Your task to perform on an android device: I want to search for a flight from Knoxville to Hawaii.
Image 0: 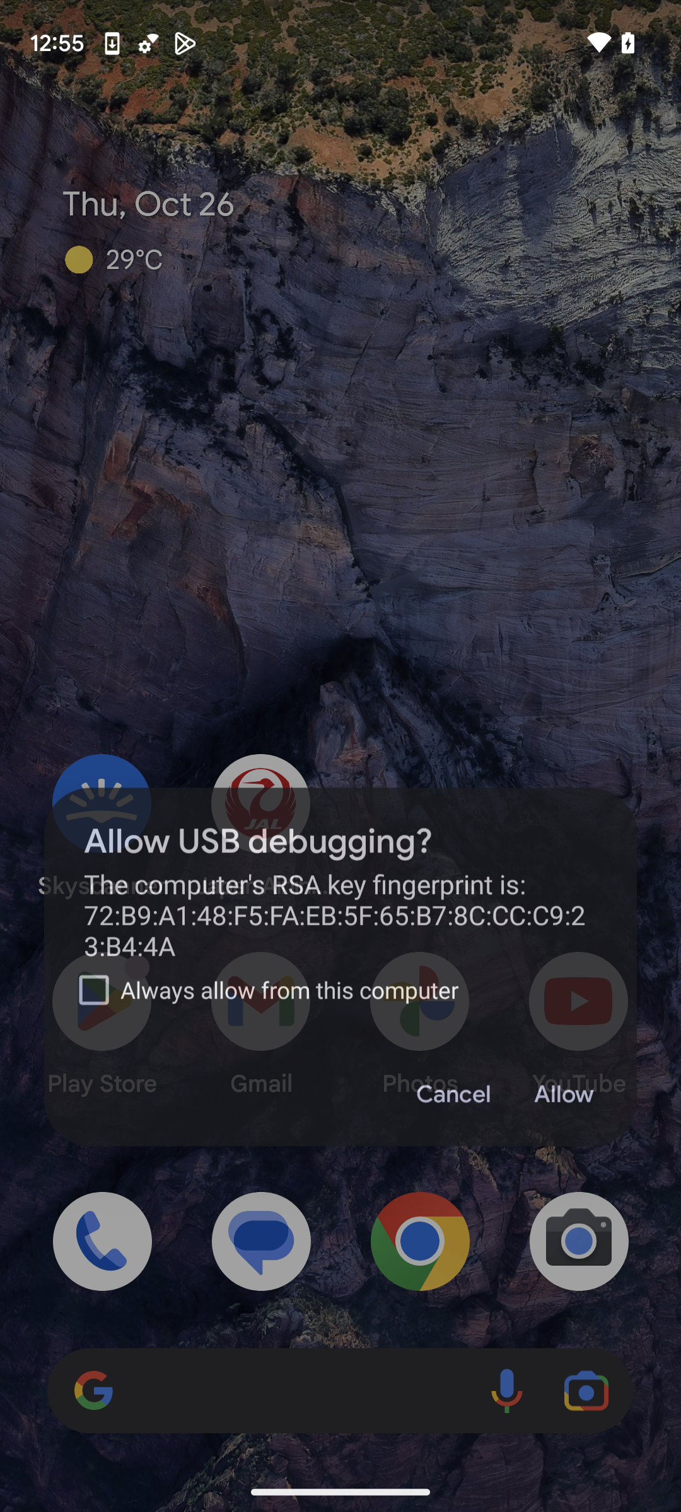
Open Booking.com app
Step 0: open app "Booking.com"
Image 1: 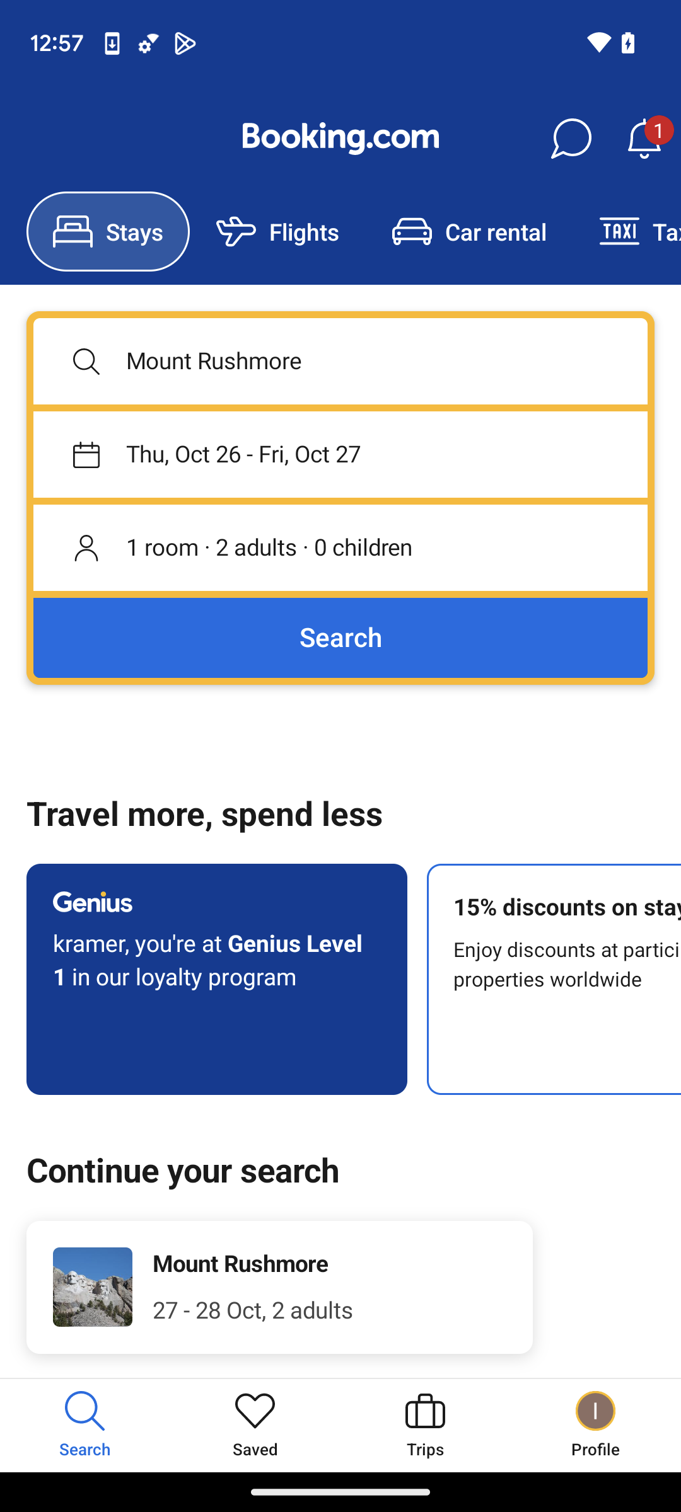
Click on Flights.
Step 1: click (262, 229)
Image 2: 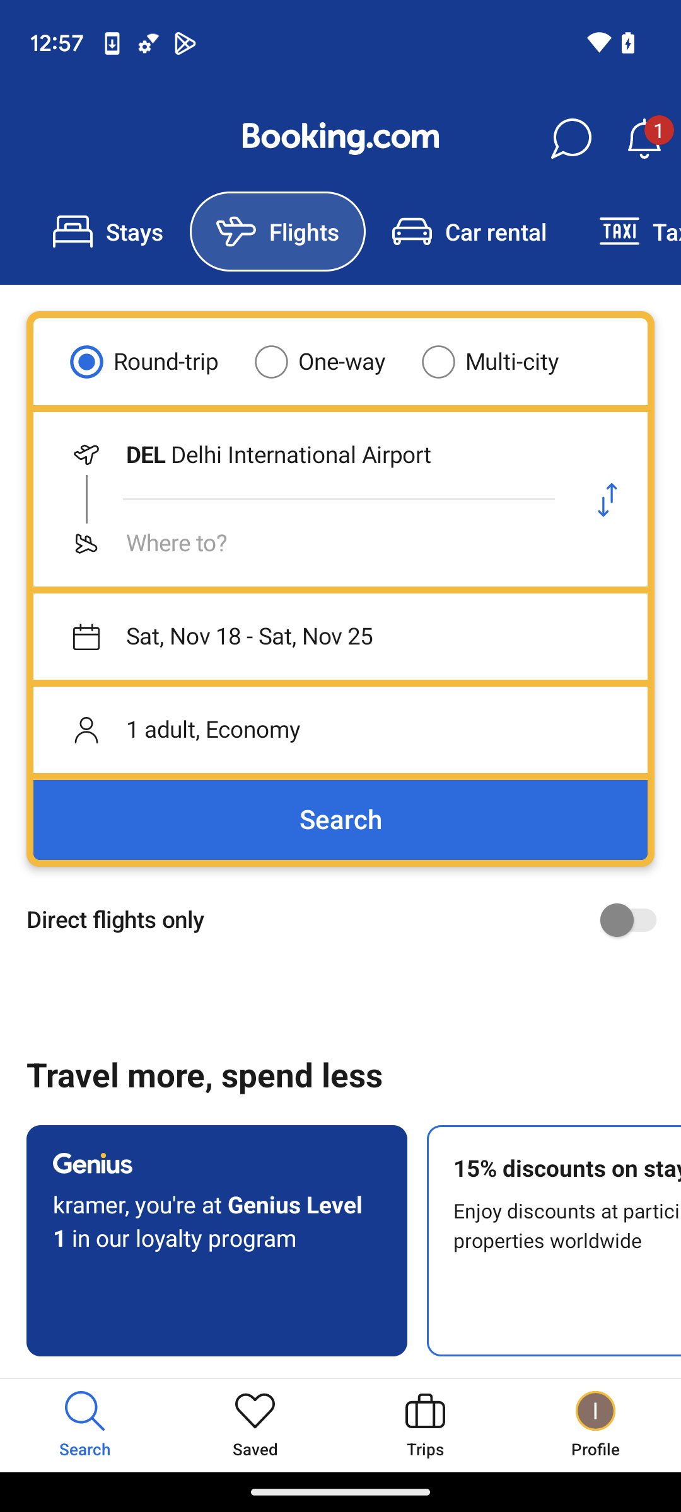
Click on One-way.
Step 2: click (340, 361)
Image 4: 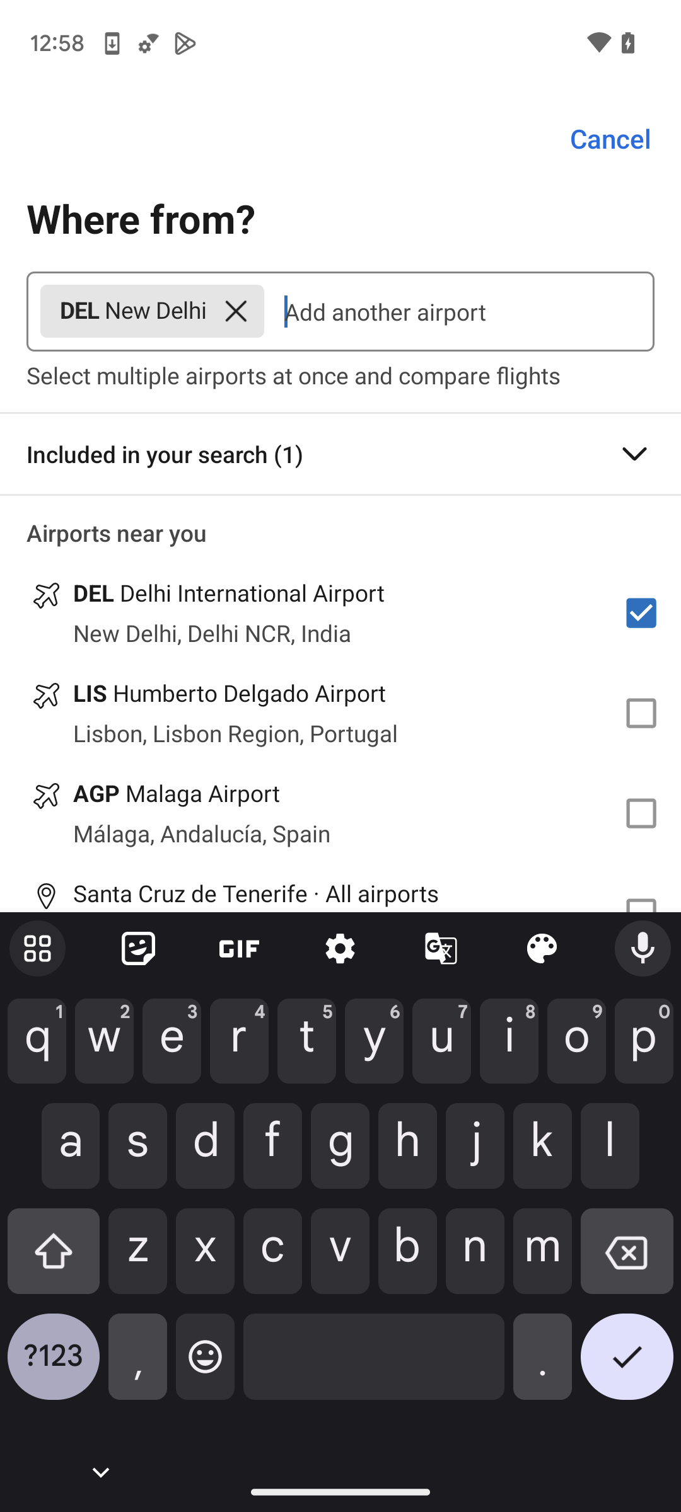
Click on cancel.
Step 4: click (235, 311)
Image 5: 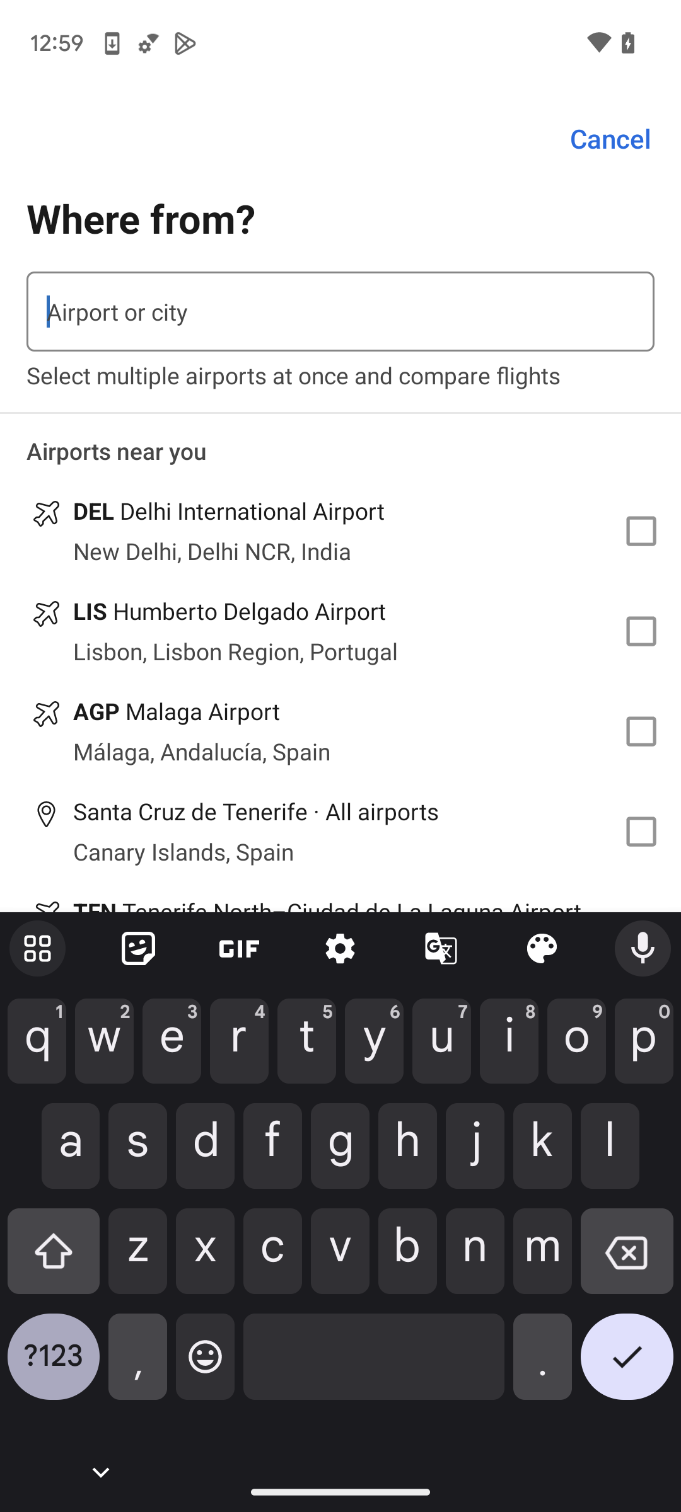
Type Knoxville.
Step 5: type "Knoxville."
Image 6: 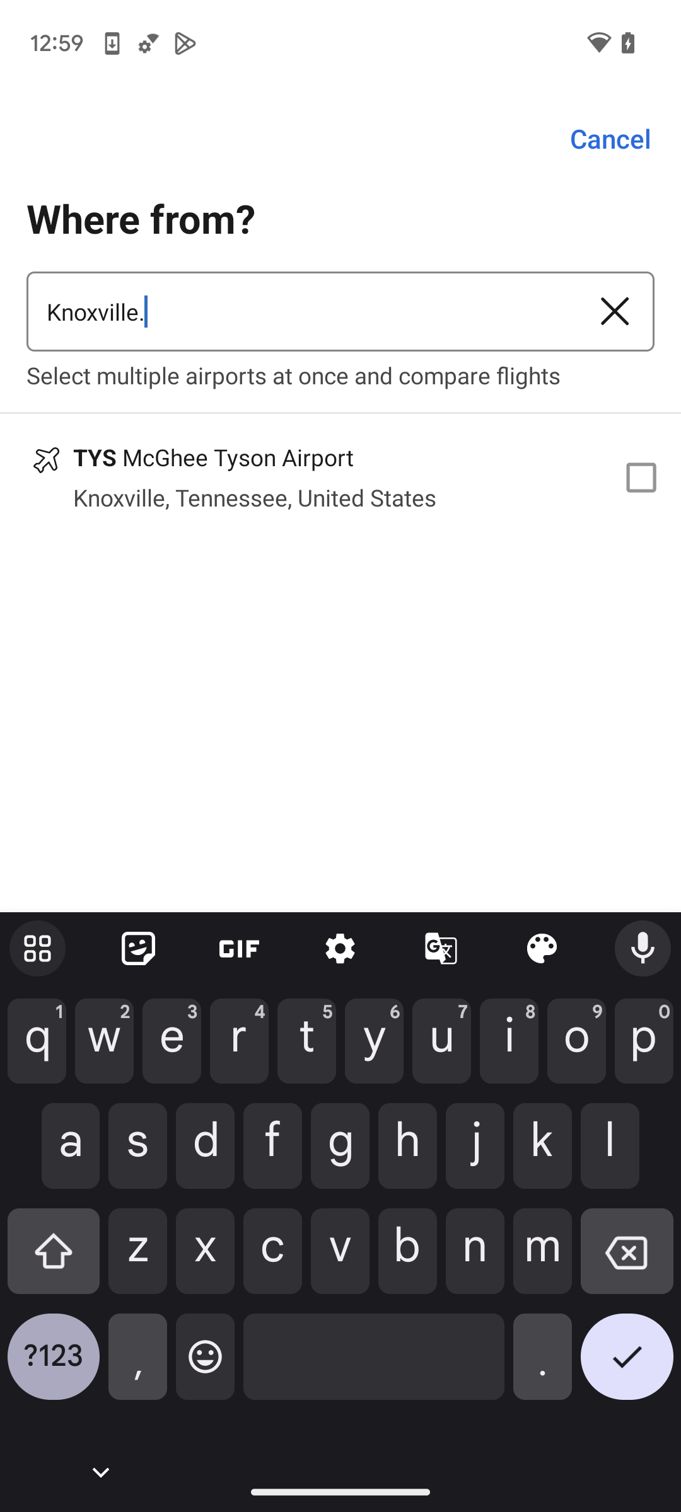
Select the option.
Step 6: click (251, 476)
Image 7: 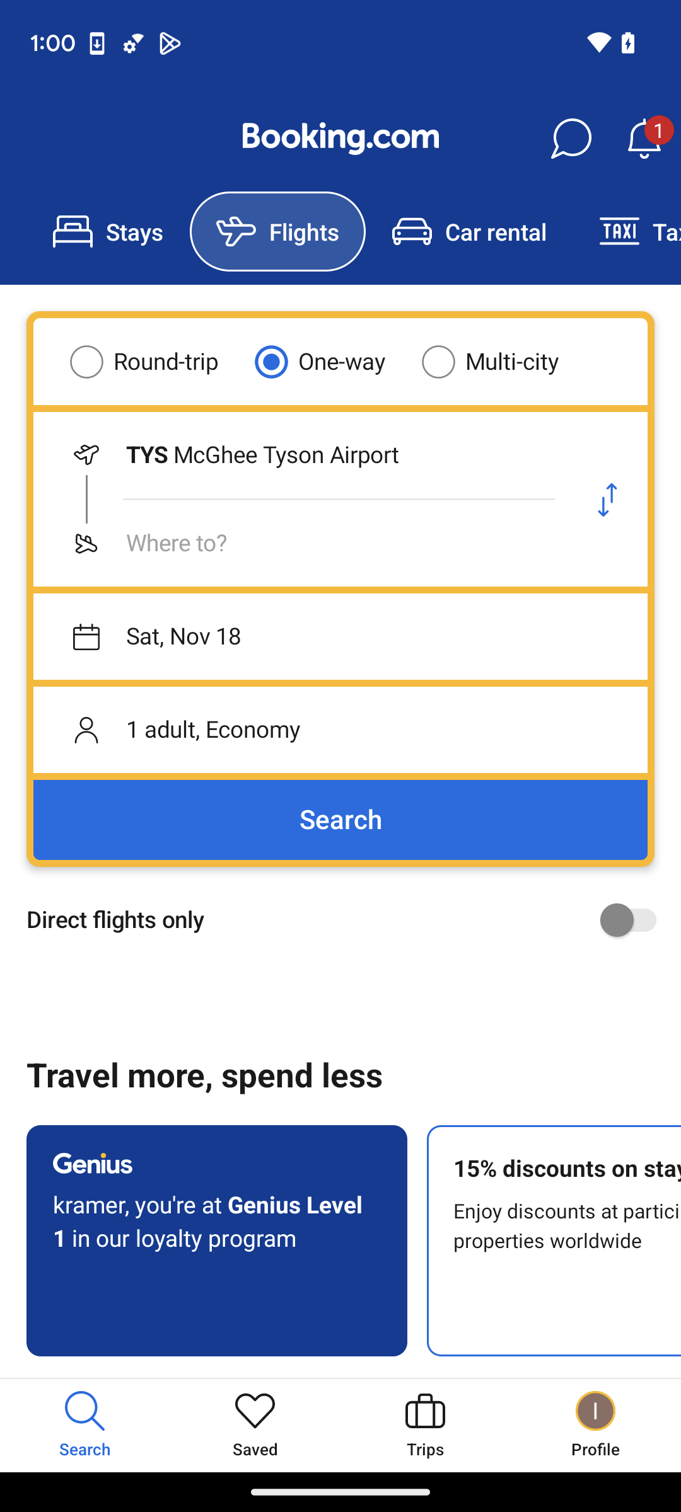
Click on where to.
Step 7: click (301, 543)
Image 8: 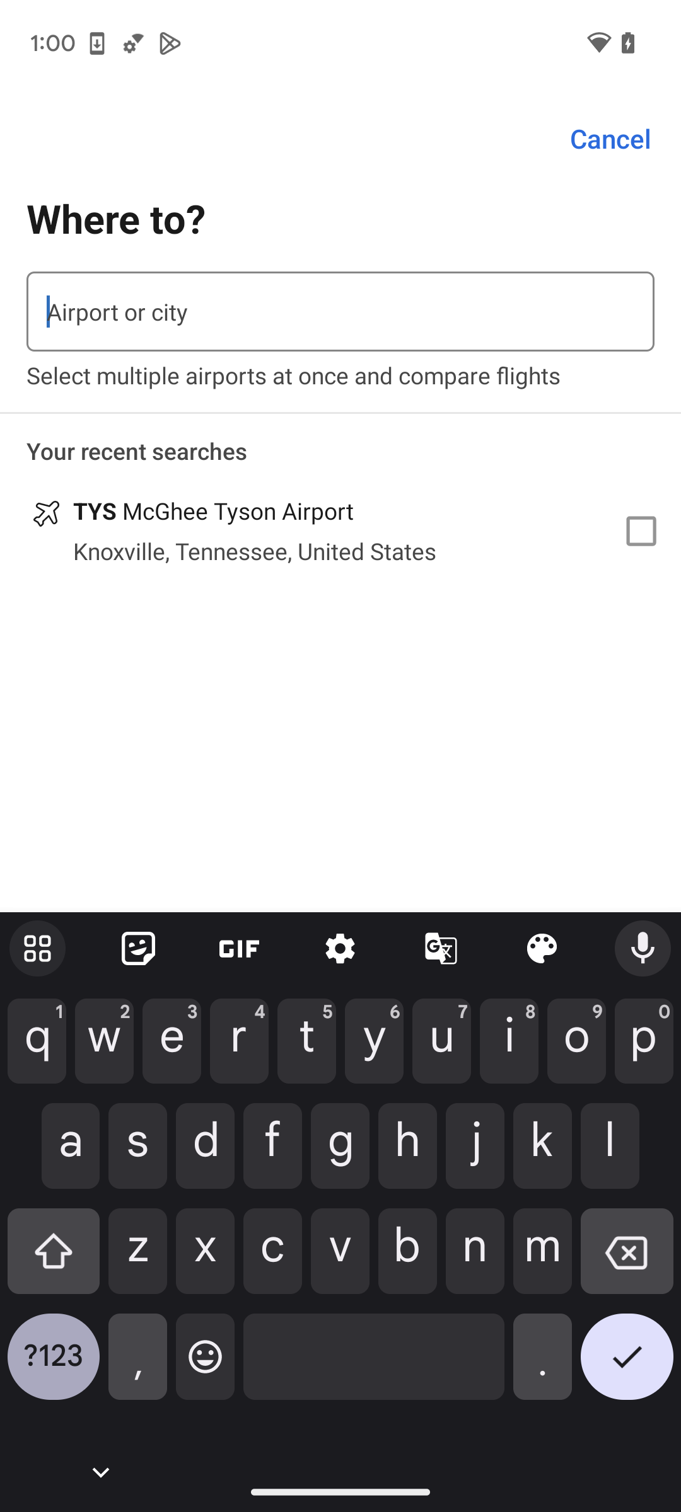
Type Hawaii
Step 8: type "Hawaii"
Image 9: 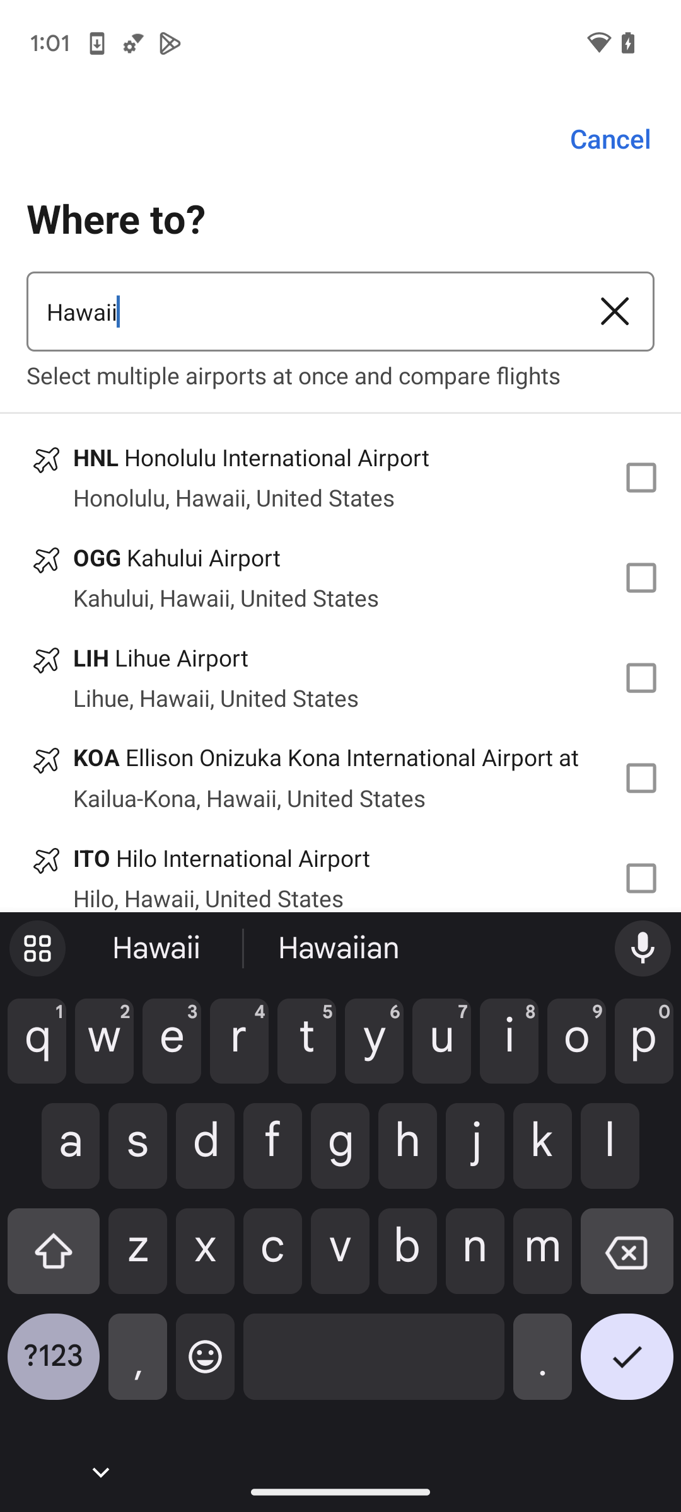
Select Honolulu International airport.
Step 9: click (171, 476)
Image 10: 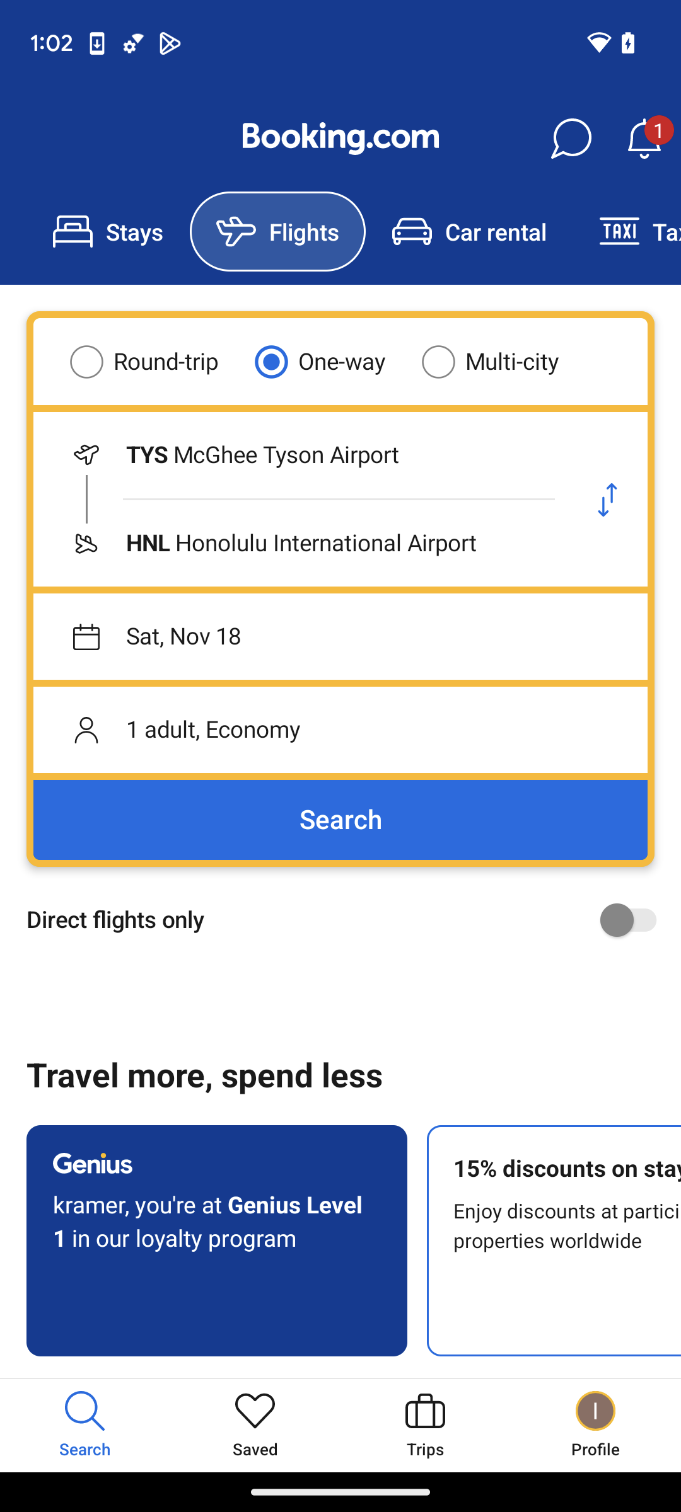
Click on search.
Step 10: click (340, 820)
Image 11: 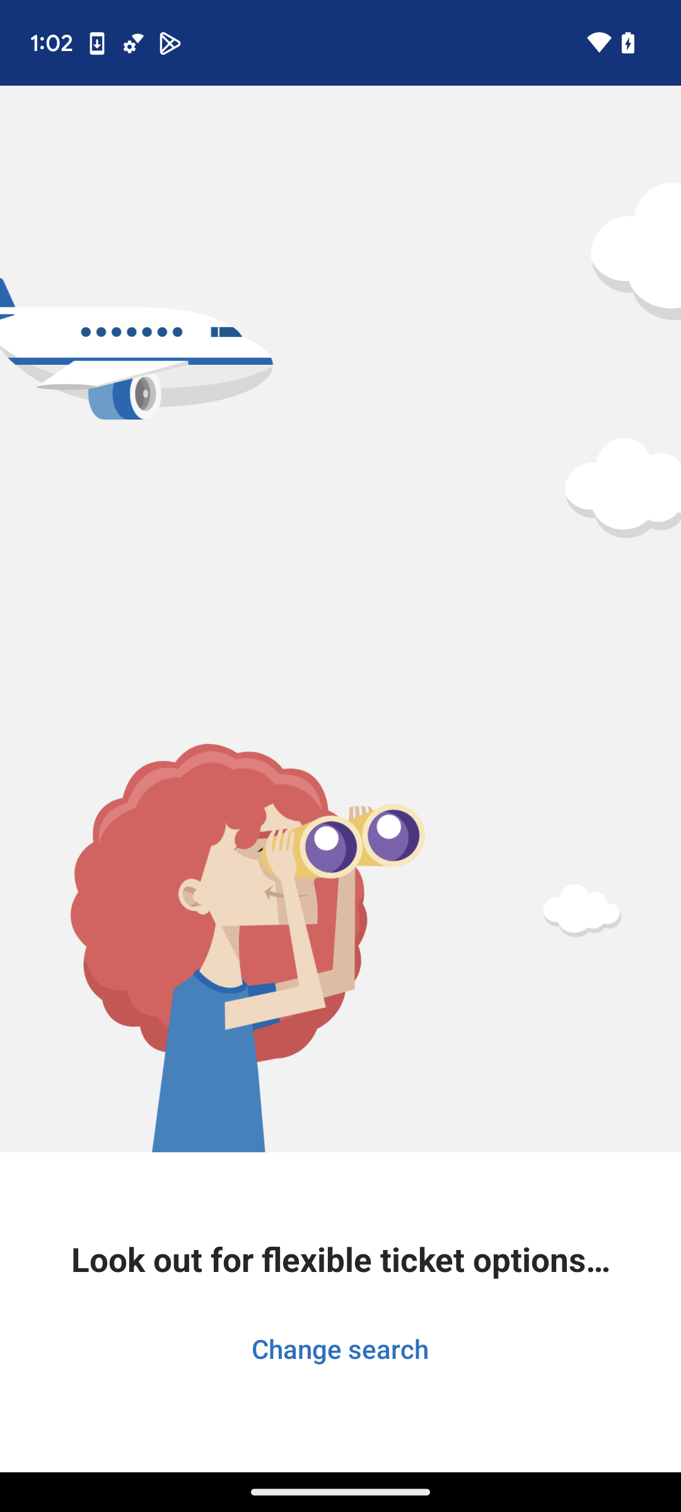
Click on search.
Step 11: wait